Your task to perform on an android device: Save the hotel Vancouver Airport Marriott and Flyover Canada Flights Ride Activity in my Vancouver Itinerary.
Image 0: 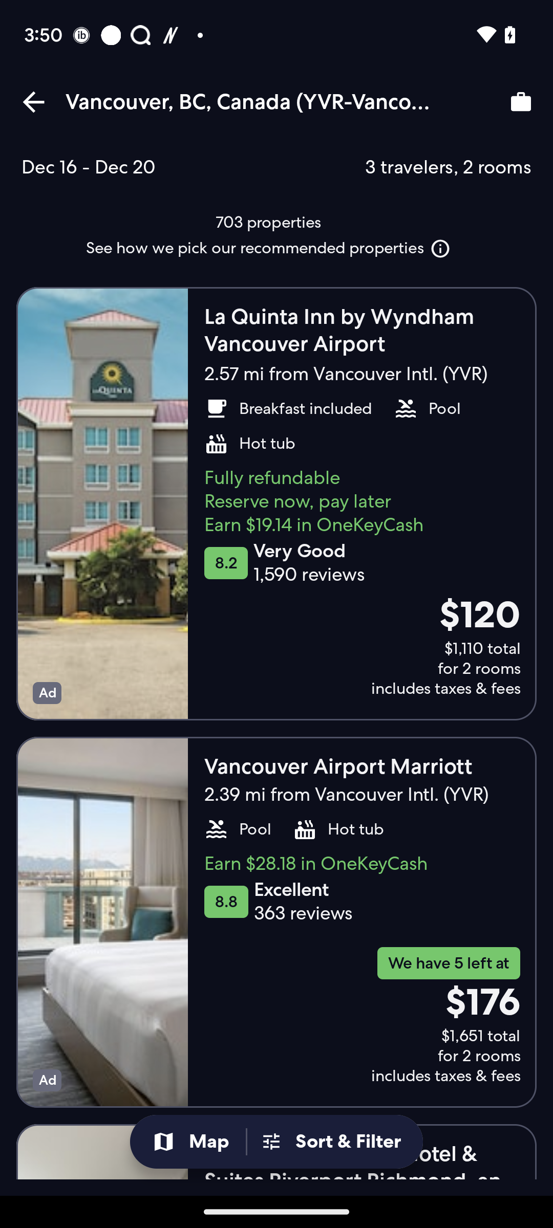
Swipe left the Vancouver Airport Marriott hotel tab.
Step 0: scroll right
Image 1: 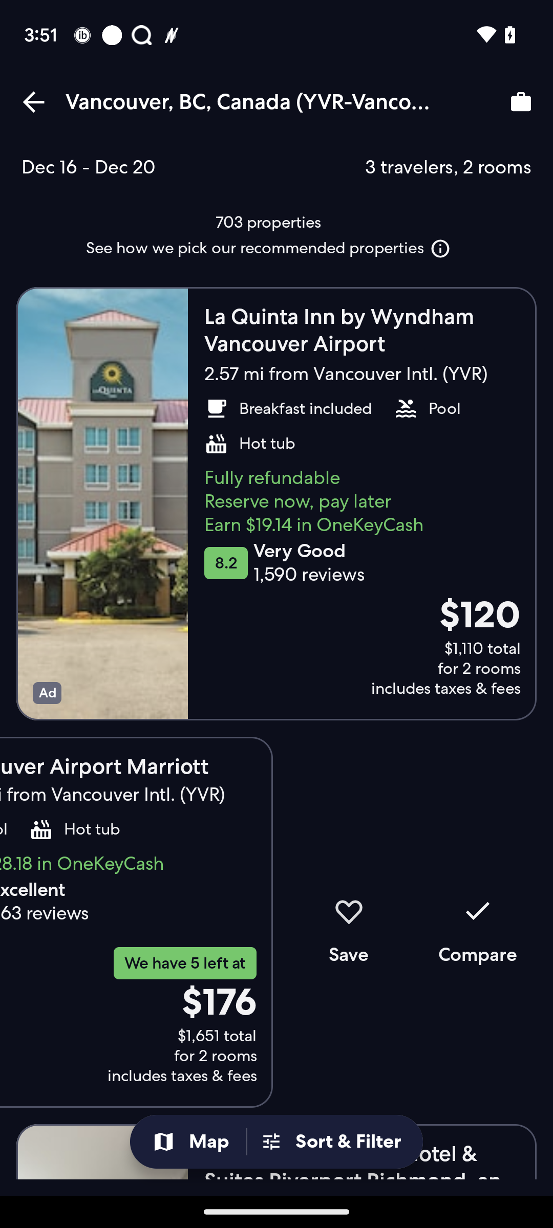
Click on the Save tab.
Step 1: click (348, 922)
Image 3: 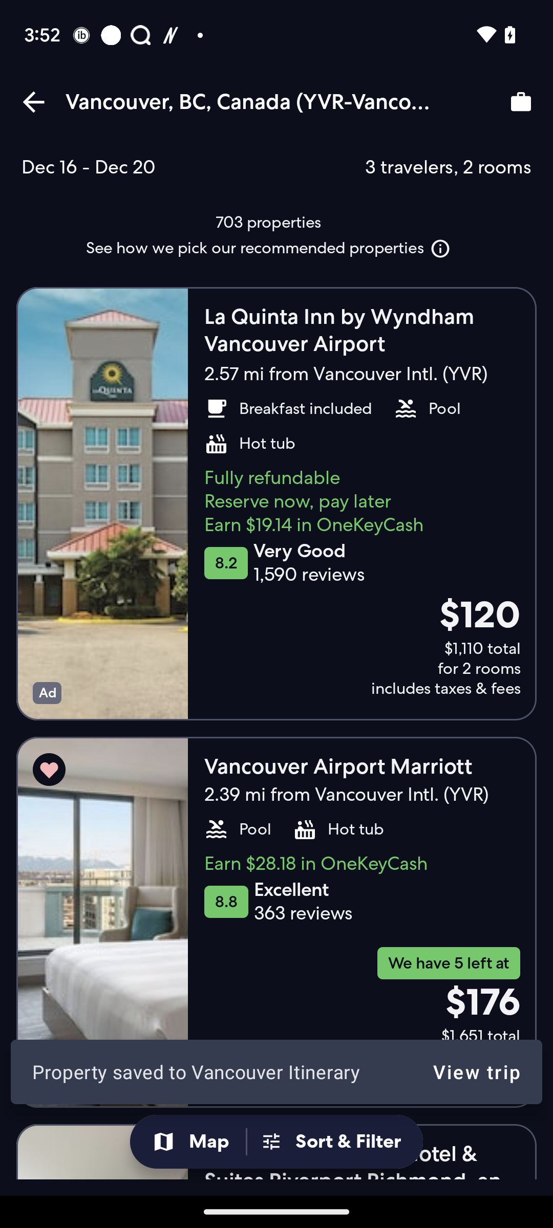
Go back to the previous page.
Step 3: press back button
Image 5: 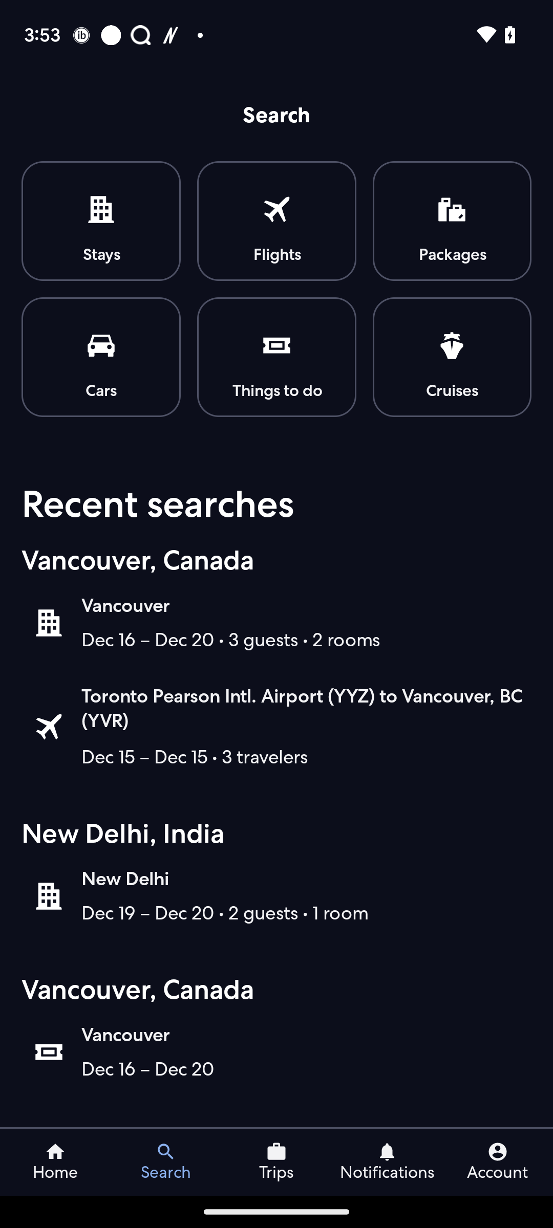
Click on the tab Things to do.
Step 5: click (276, 289)
Image 6: 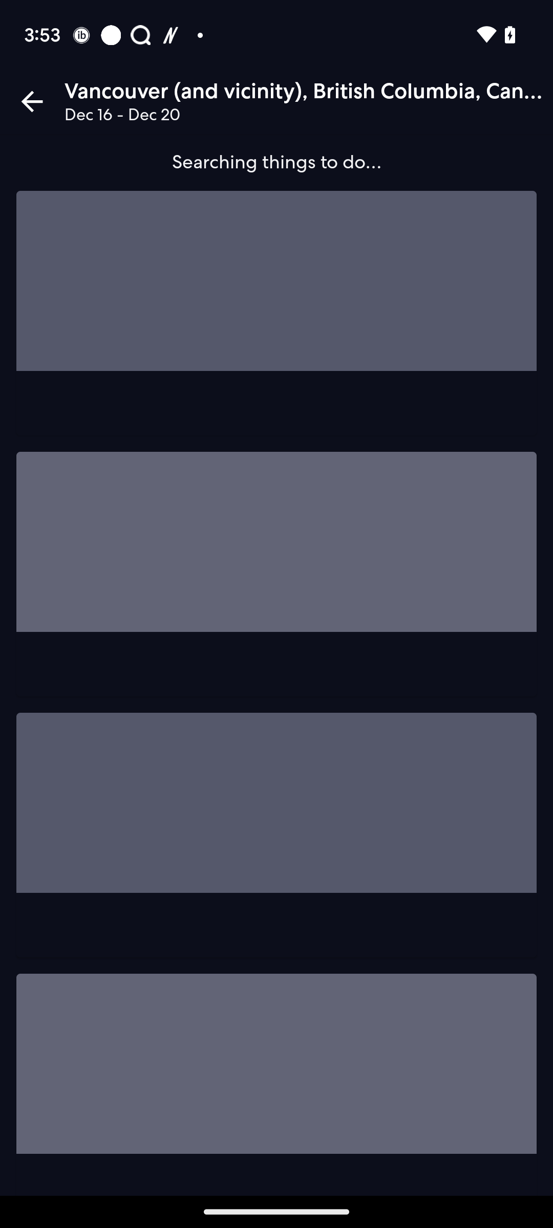
Click on the tab Things to do.
Step 6: wait
Image 7: 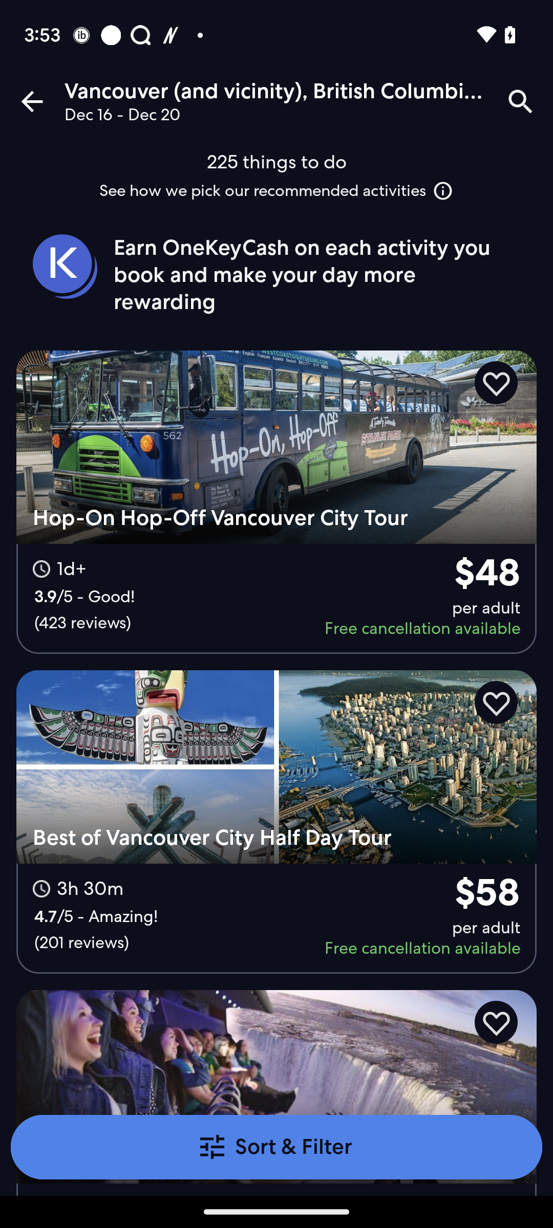
Scroll up
Step 7: scroll down
Image 8: 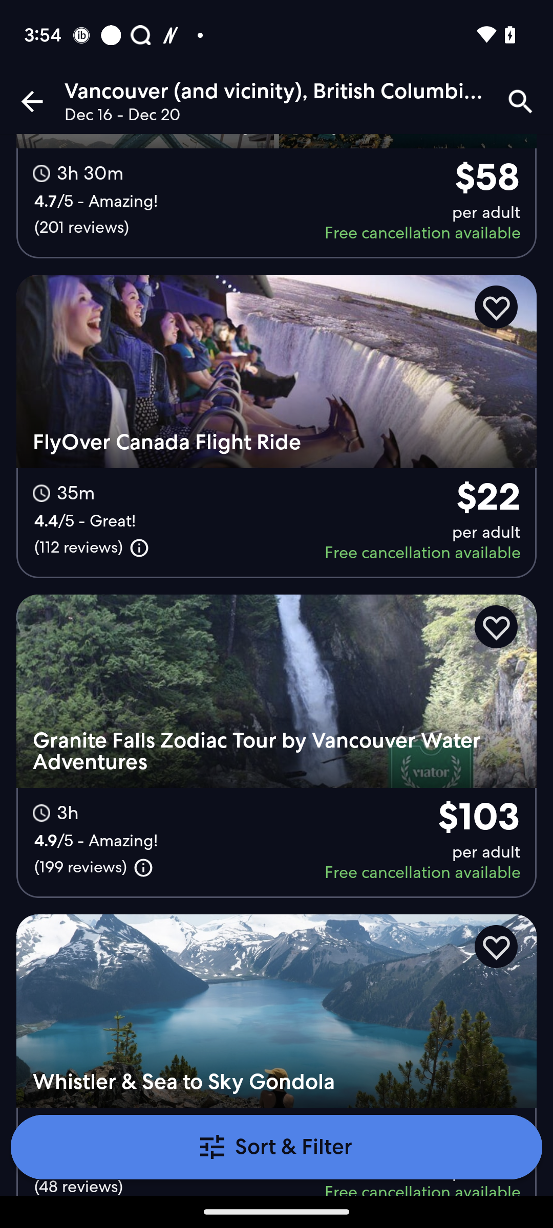
Click on the heart icon on the Flyover Canada Flights Ride Activity tab.
Step 8: click (496, 307)
Image 9: 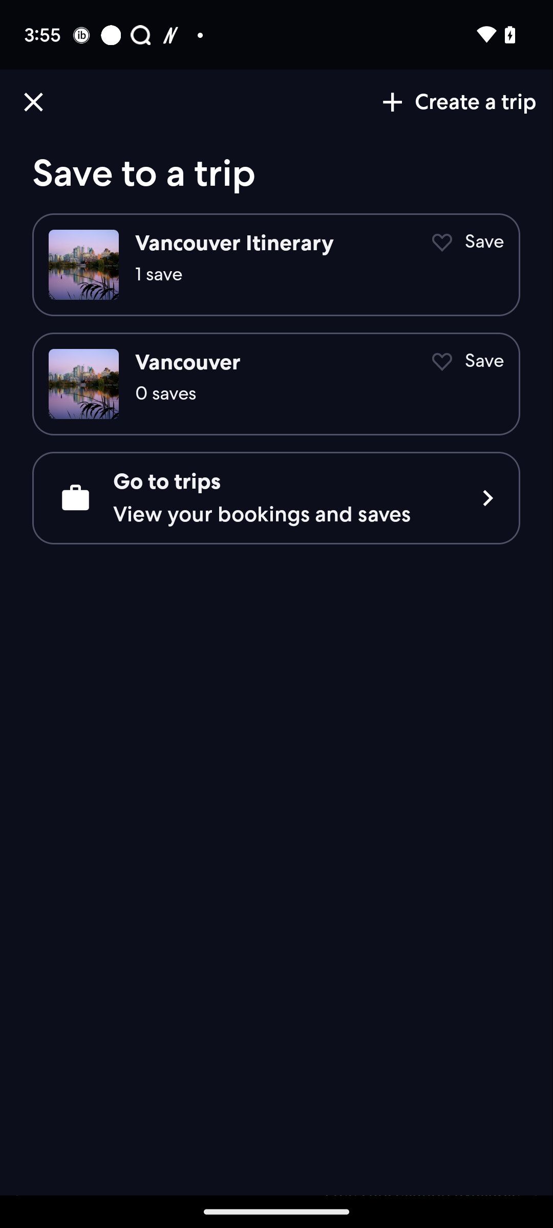
Click on the first tab "Vancouver Itinerary"
Step 9: click (237, 243)